Your task to perform on an android device: I want to adjust the font size of the book.
Image 0: 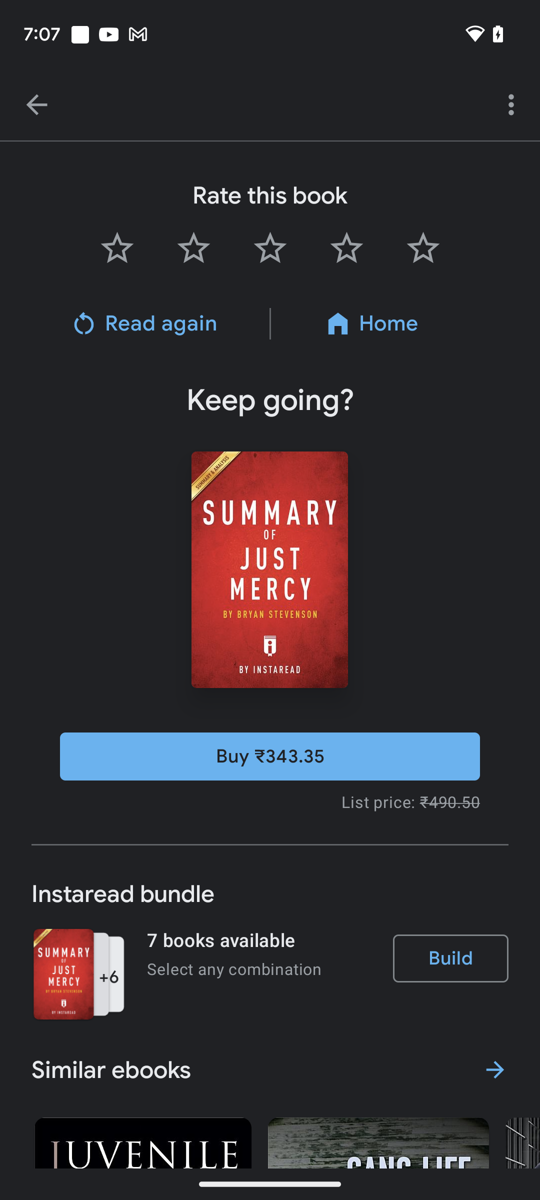
Click on Read again option on the screen.
Step 0: click (143, 323)
Image 1: 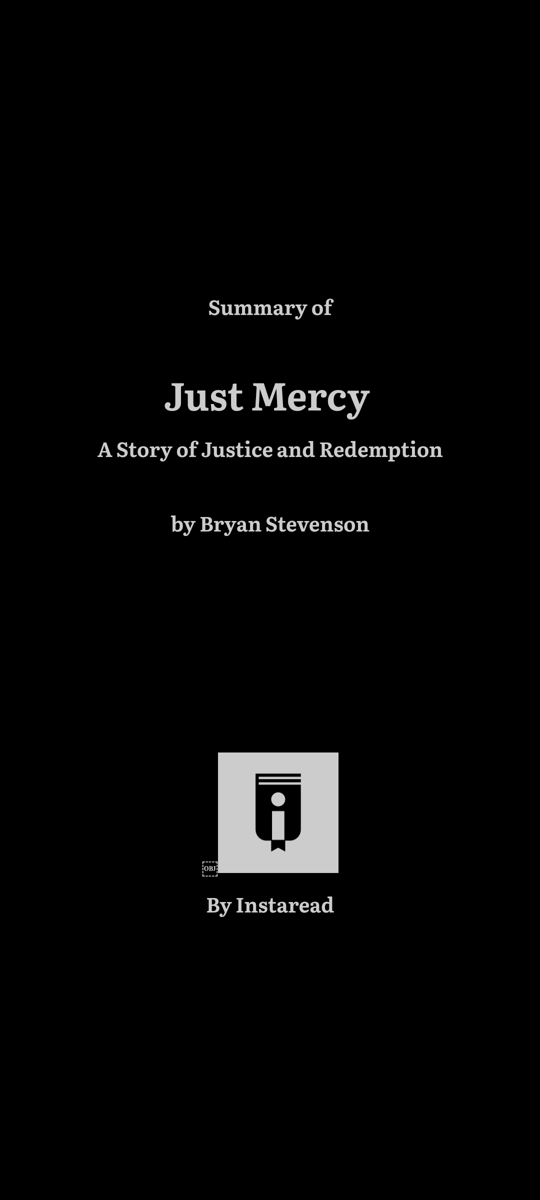
Swipe left on the screen.
Step 1: scroll right
Image 2: 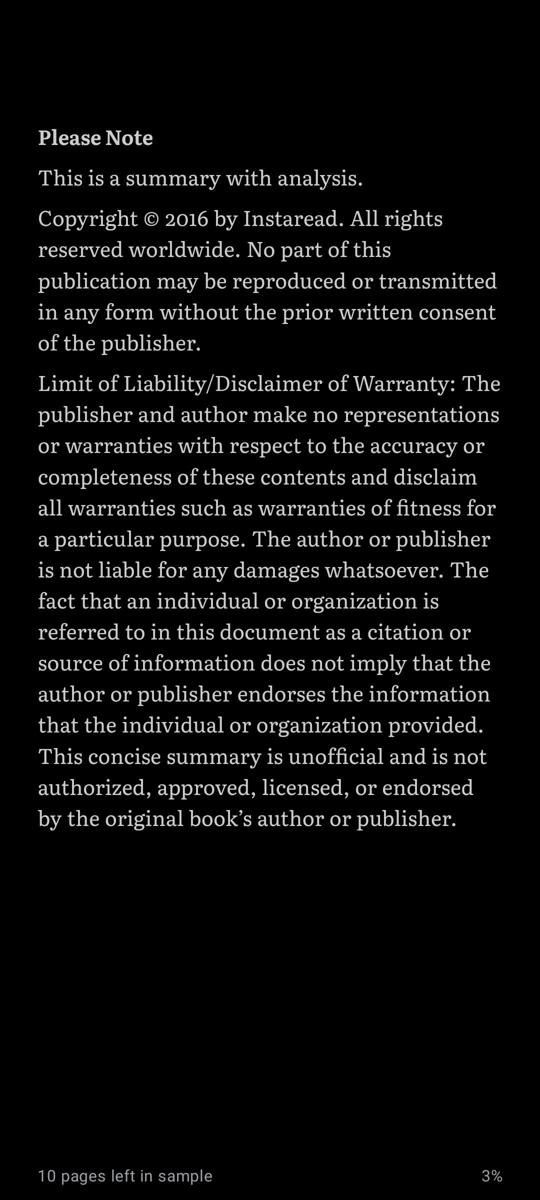
Click on the screen.
Step 2: click (269, 903)
Image 3: 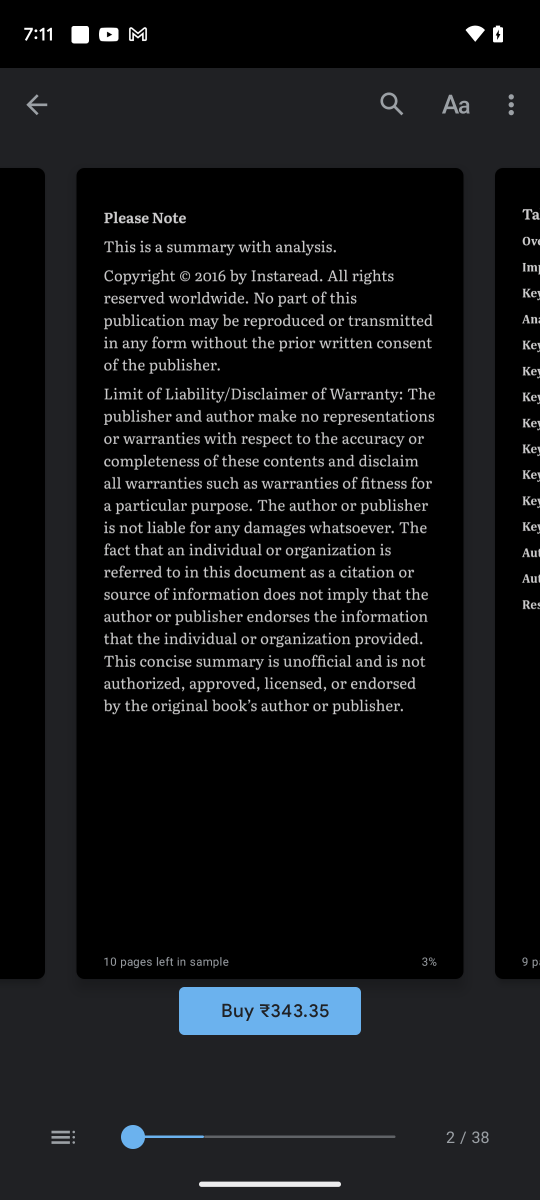
Click on Aa icon on the top of the screen.
Step 3: click (455, 104)
Image 4: 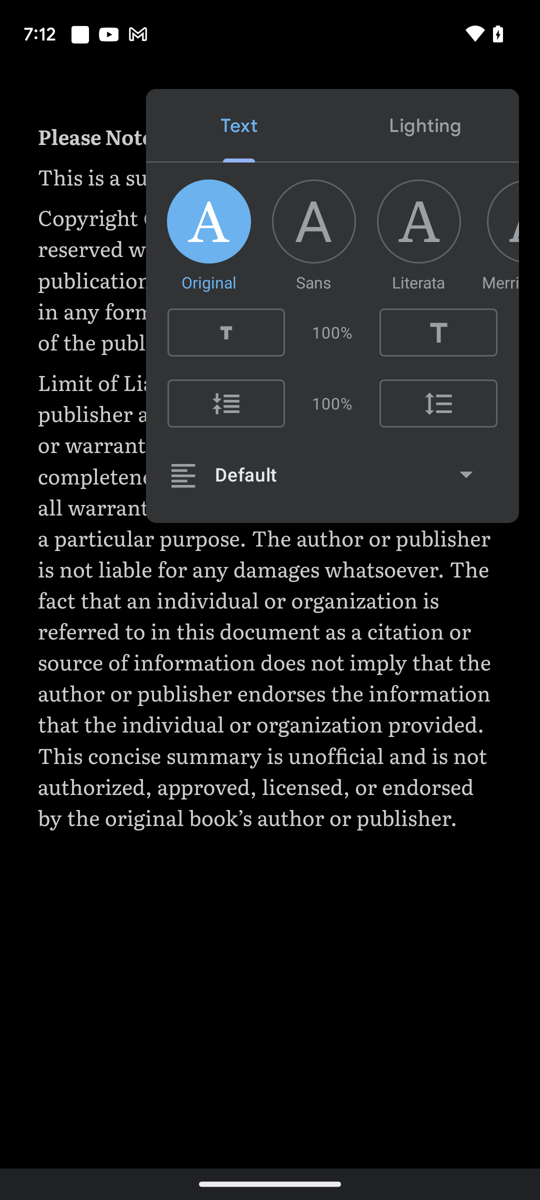
Click on T option on the screen.
Step 4: click (438, 332)
Image 5: 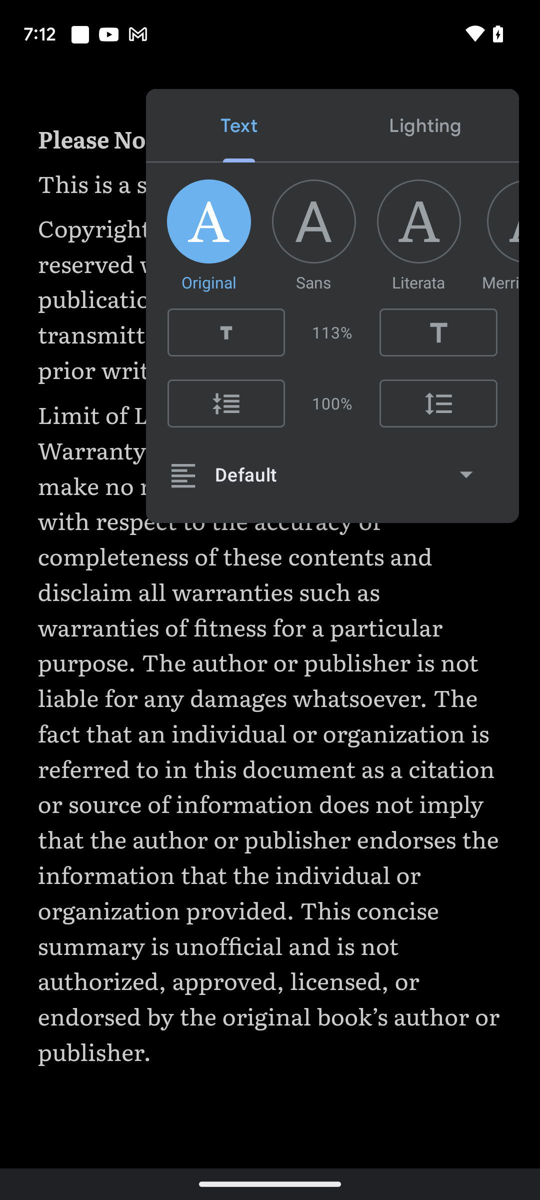
Click on the screen.
Step 5: click (381, 1070)